Your task to perform on an android device: Add the Bermuda Moletom Adidas Logo Masculina of Size M to the shopping cart using the Netshoes App.
Image 0: 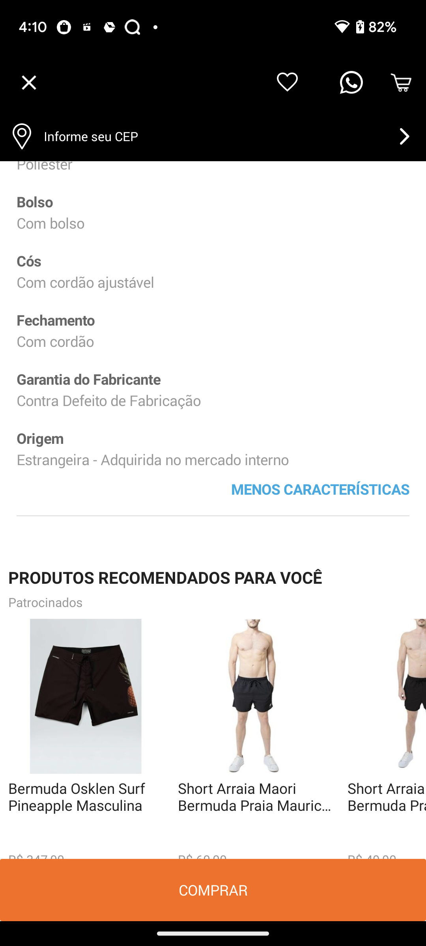
Click on the COMPRAR at the bottom of the screen
Step 0: click (210, 883)
Image 1: 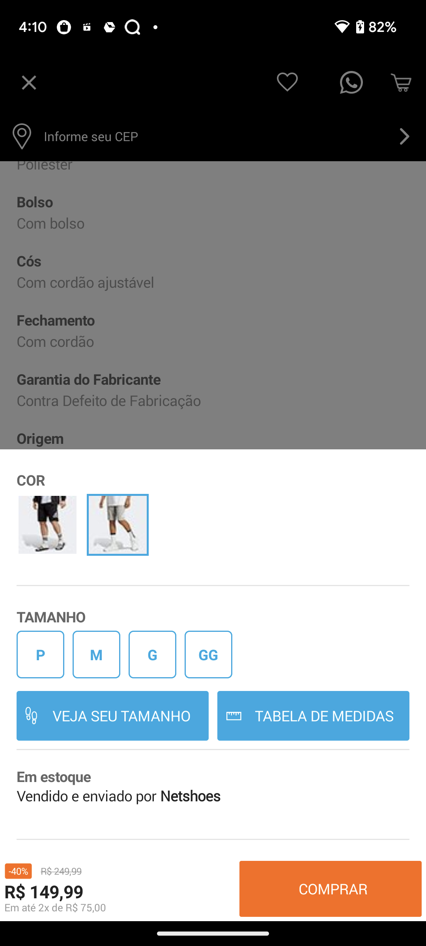
select the Size M
Step 1: click (100, 654)
Image 2: 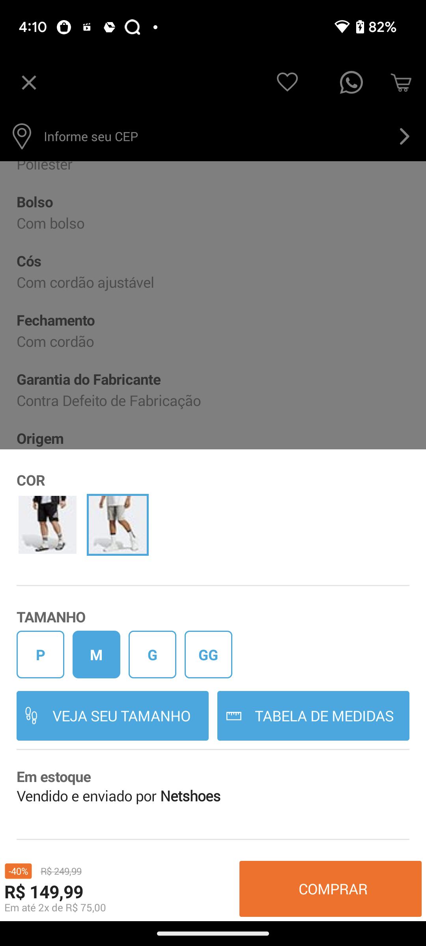
Click on COMPRAR at the bottom right corner of the screen
Step 2: click (333, 888)
Image 3: 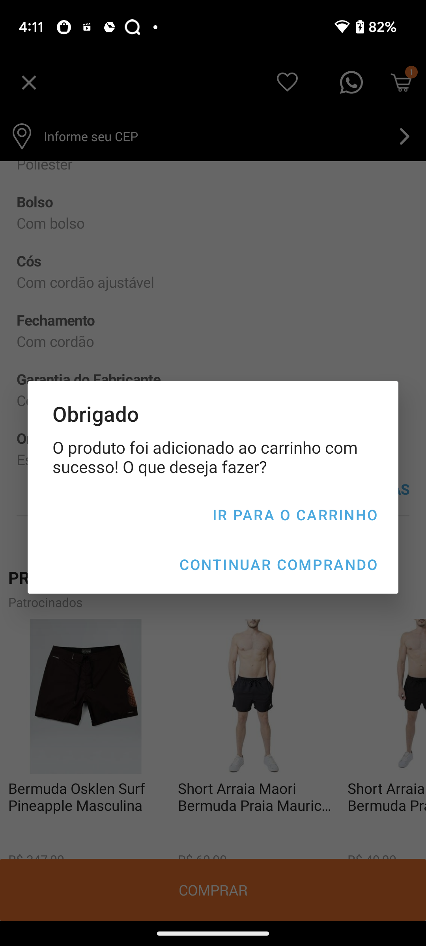
Click on IR PARA O CARRINHO option
Step 3: click (294, 515)
Image 4: 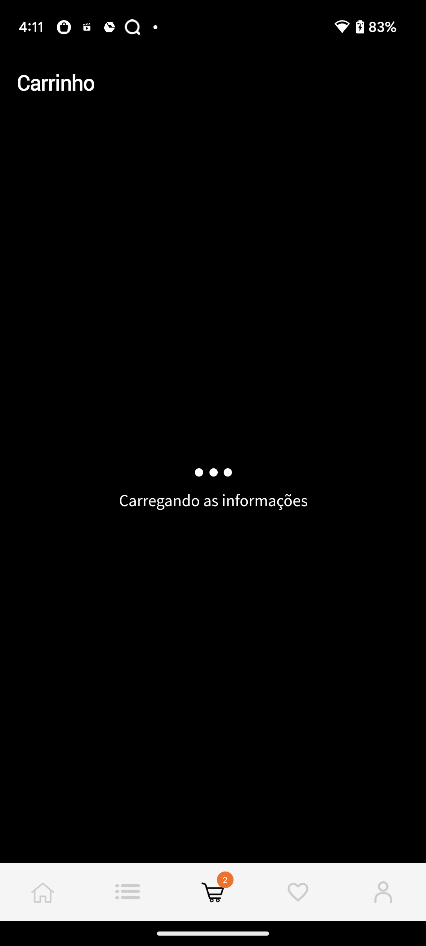
Click on IR PARA O CARRINHO option
Step 4: wait